Your task to perform on an android device: In the Balance app, In order to improve my meditation, I would like to listen to rain the sounds of nature.
Image 0: 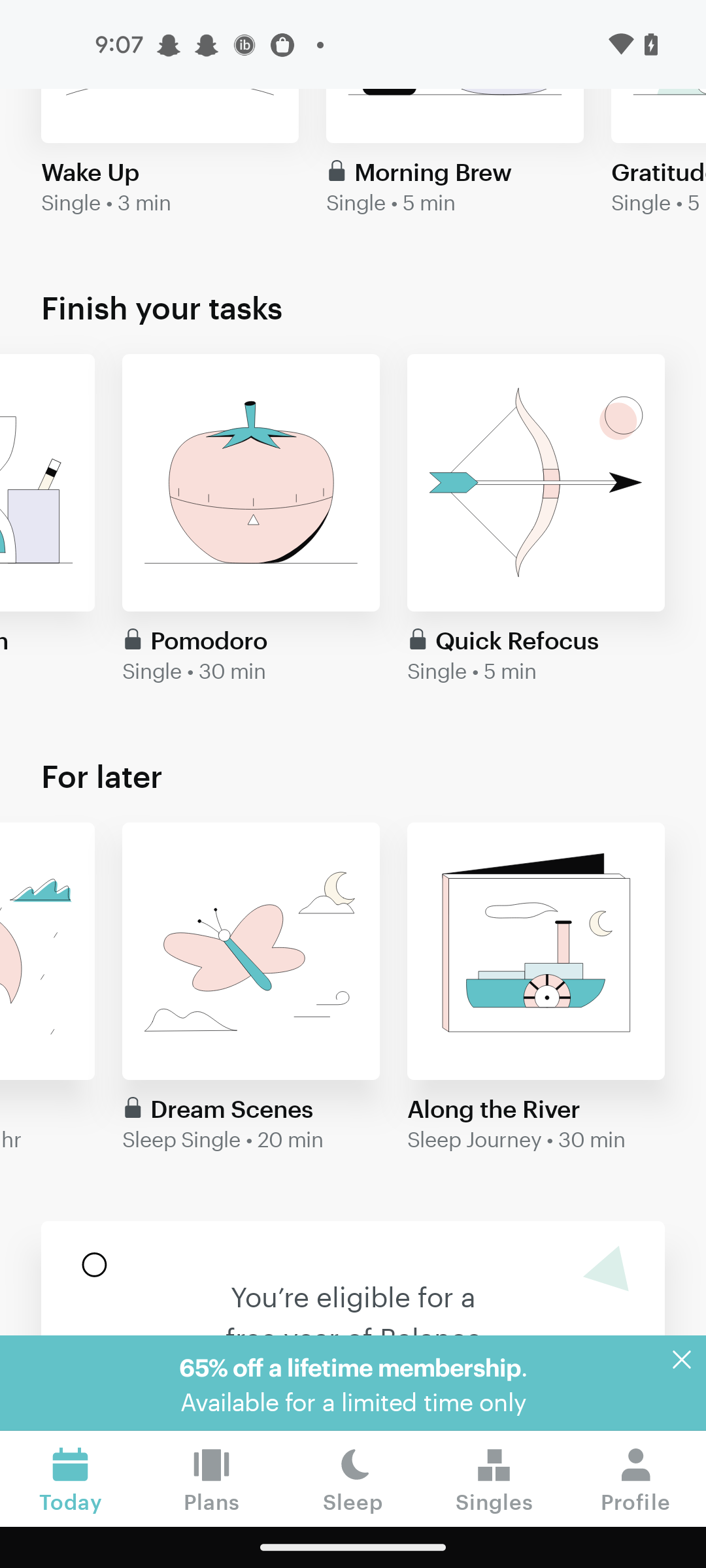
Click on the Sleep tab
Step 0: click (353, 1478)
Image 1: 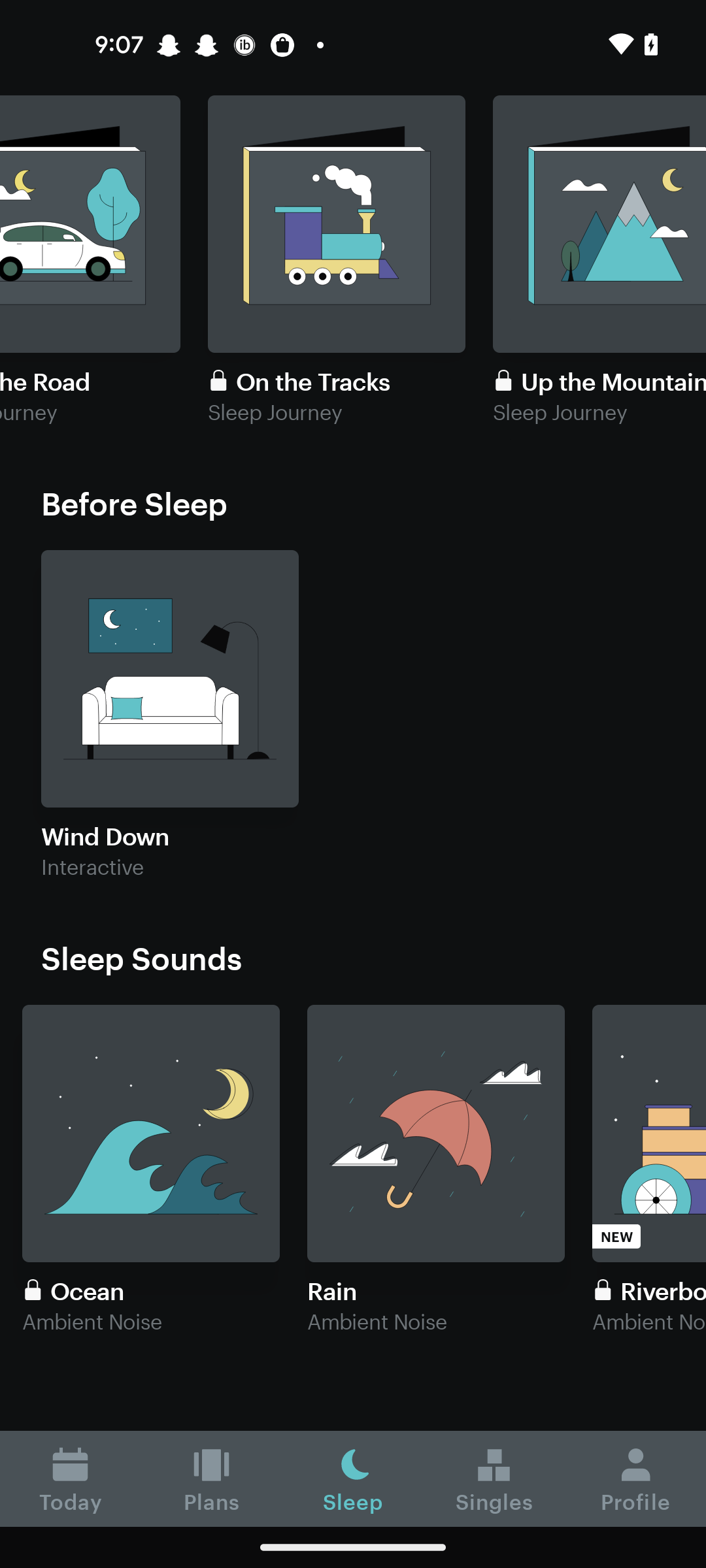
Click on the Rain 
Step 1: click (435, 1133)
Image 2: 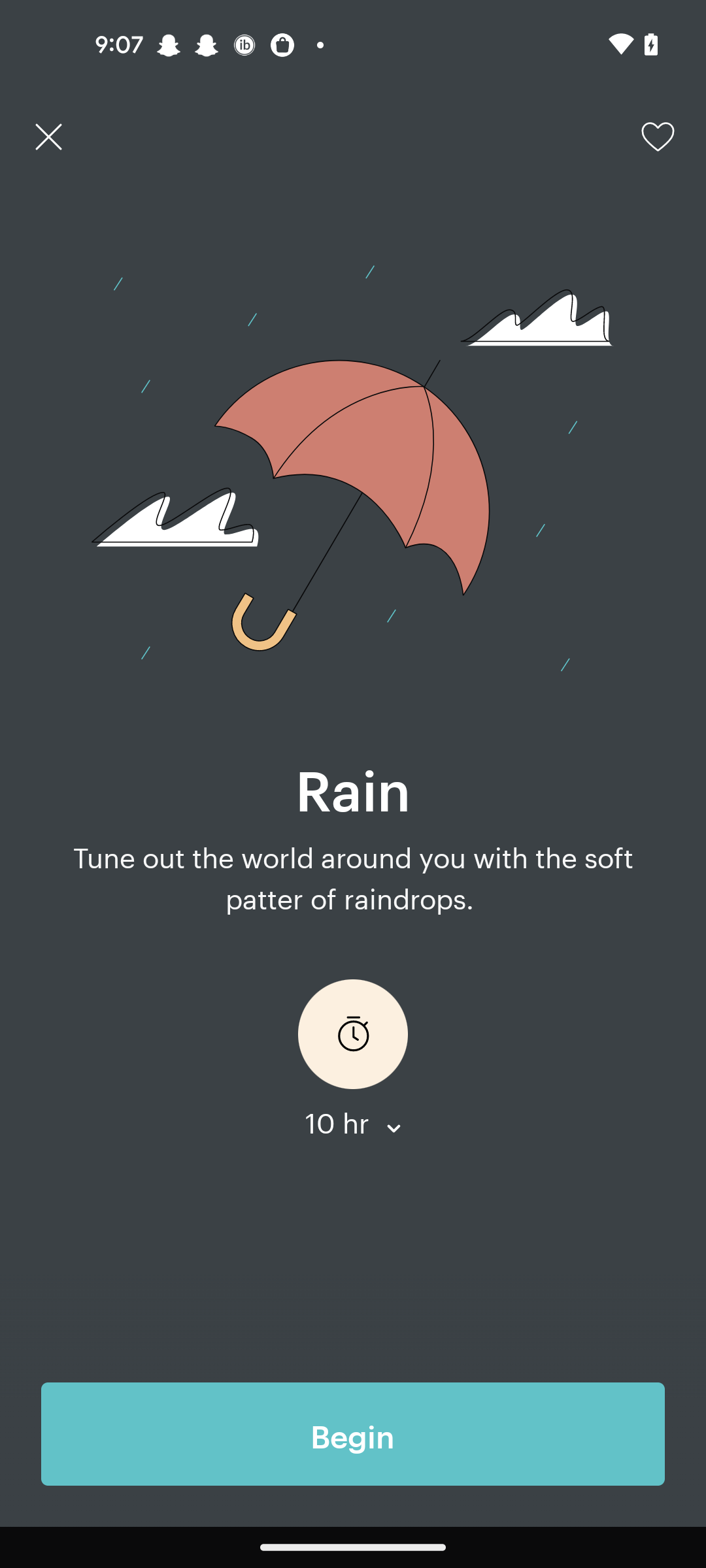
Click on the Begin tab
Step 2: click (353, 1434)
Image 3: 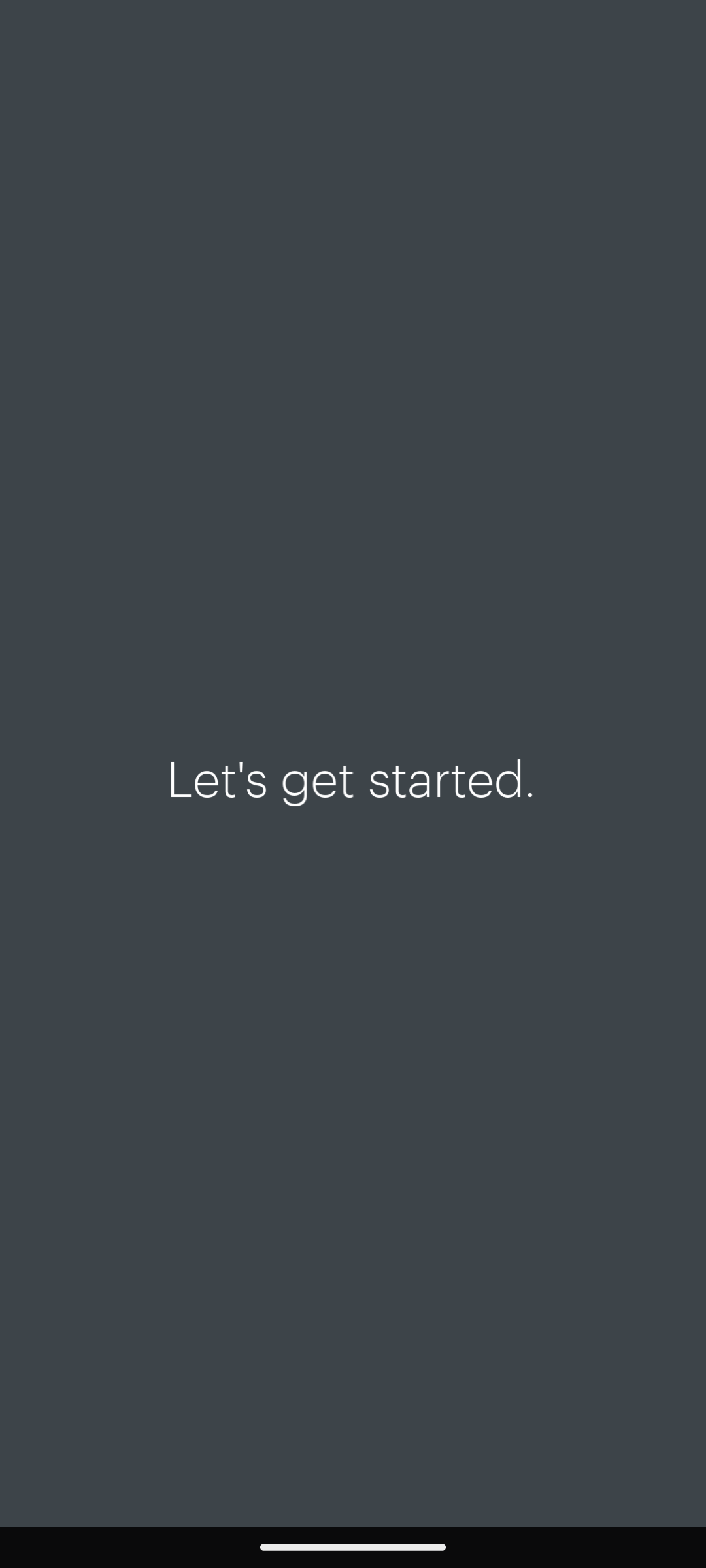
Click on the Begin tab
Step 3: wait